Your task to perform on an android device: Add the Image with Industrial design content to the slide 2 of the presentation in the OfficeSuite app .
Image 0: 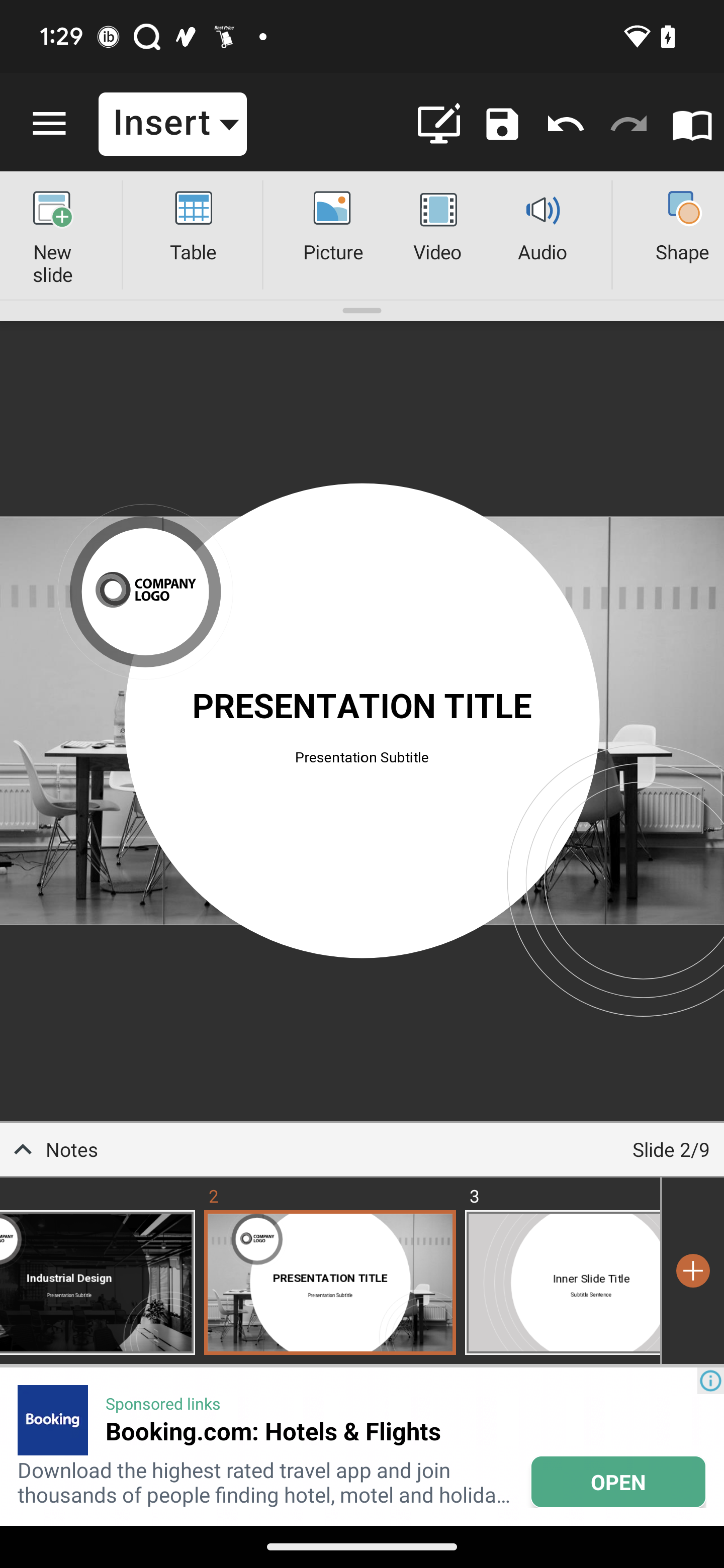
Click on the picture option
Step 0: click (327, 200)
Image 1: 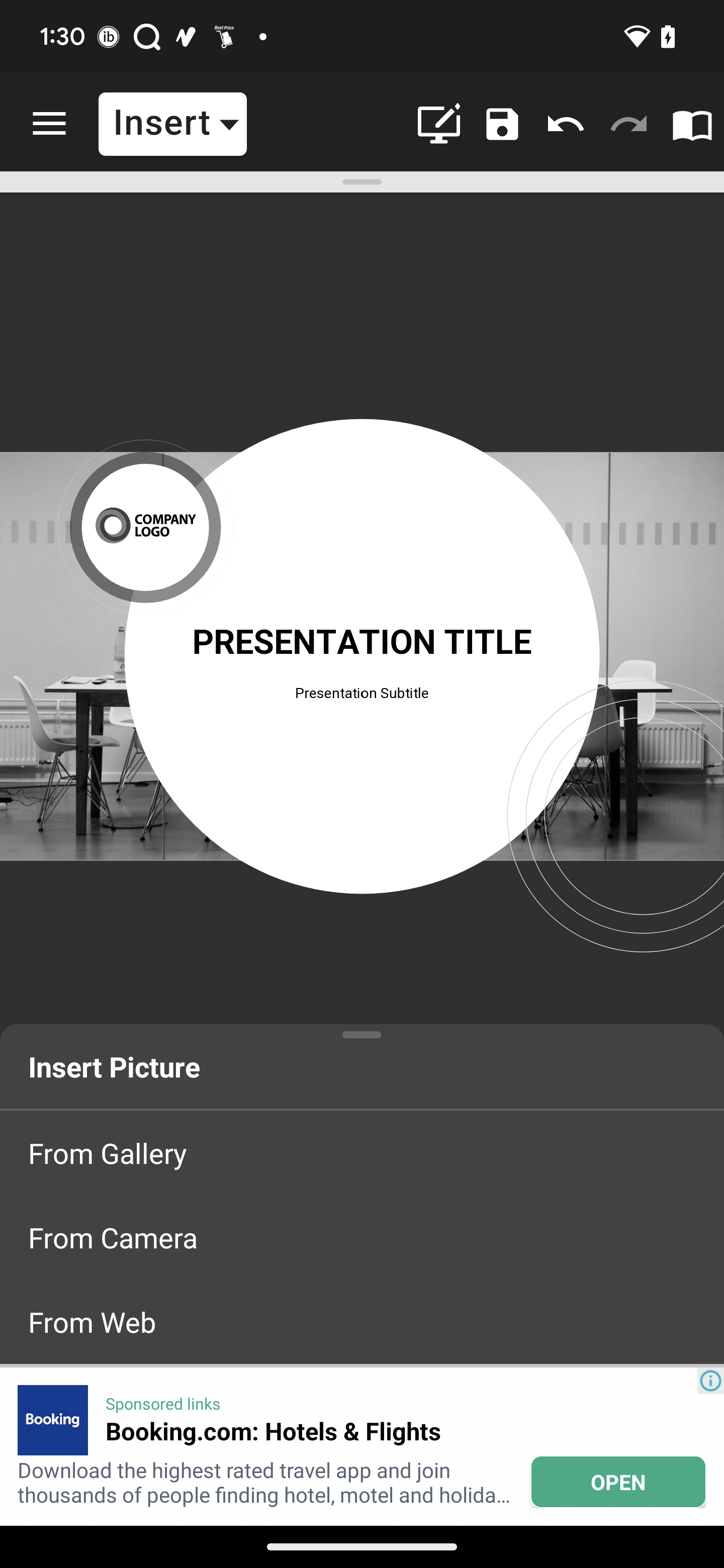
Click on the Gallery option
Step 1: click (411, 1149)
Image 2: 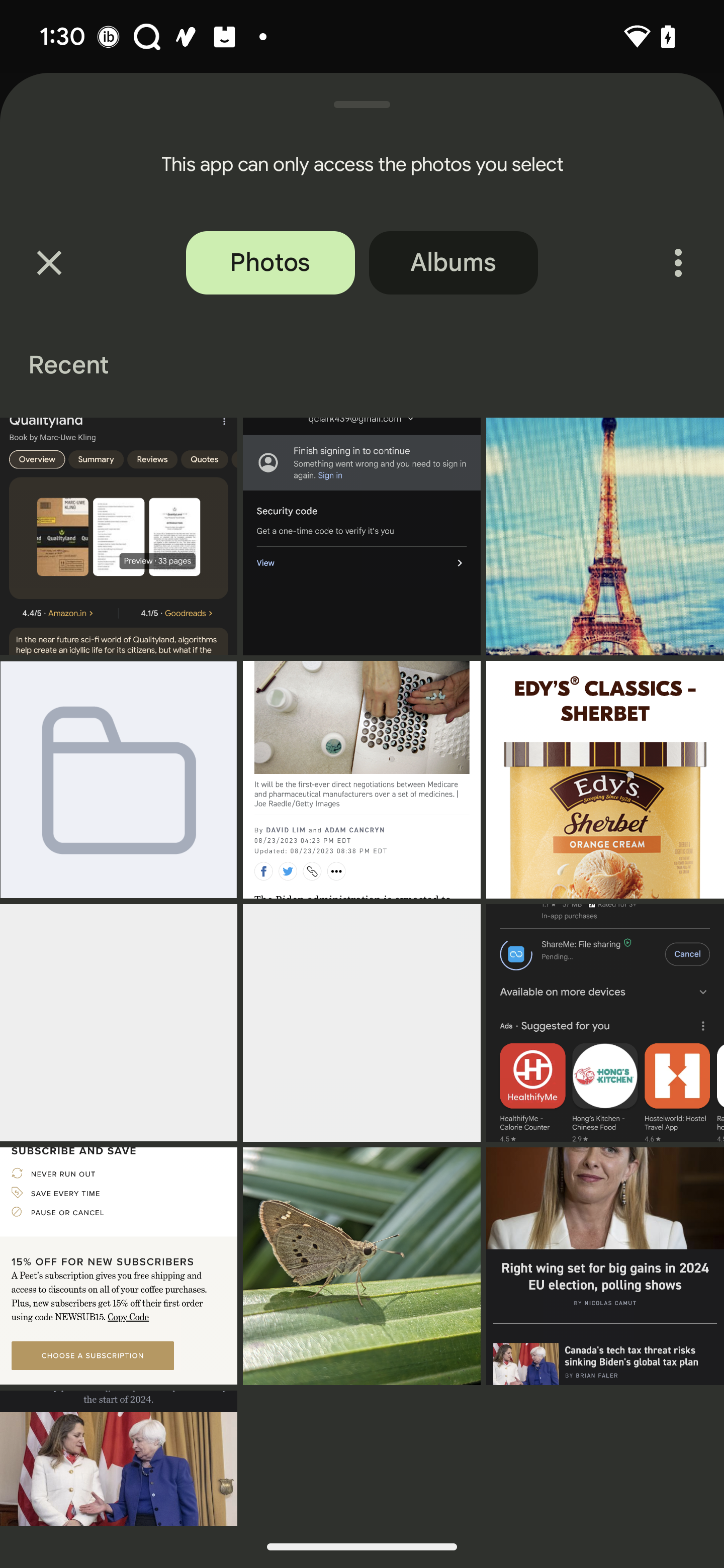
Click on the butterfly image to add in the ppt
Step 2: click (361, 1266)